Your task to perform on an android device: The recorded voice quality is not adequate for the audition . increase the voice quality to 44.1 kHz in the smart voice recorder app.
Image 0: 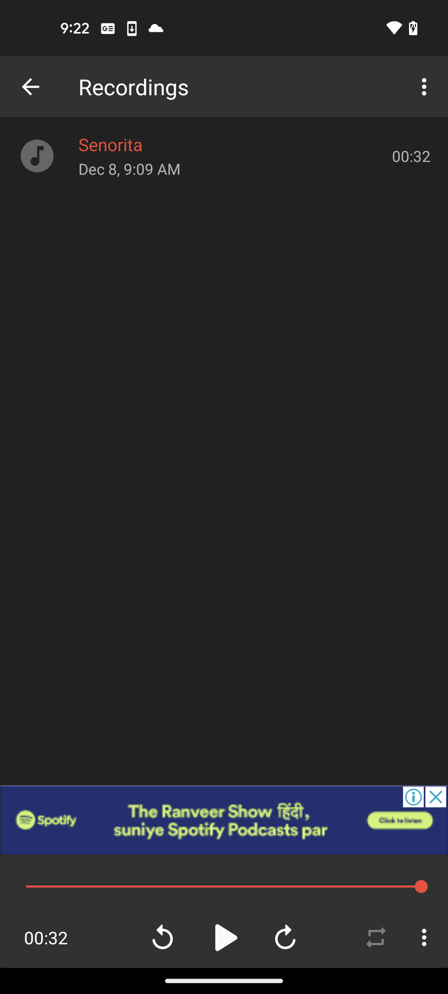
Get back to the previous page of the app
Step 0: press back button
Image 1: 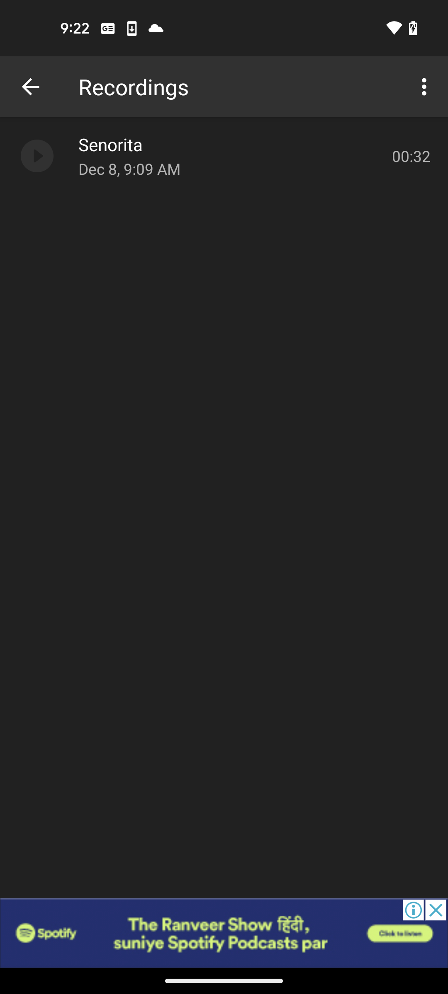
Get back to the previous page of the app
Step 1: press back button
Image 2: 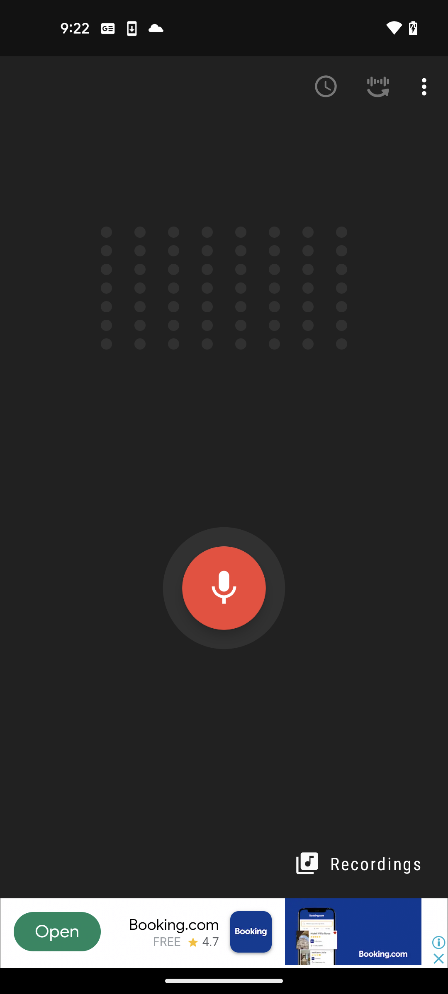
Click on the three dots more button at the top right corner of the screen
Step 2: click (426, 87)
Image 3: 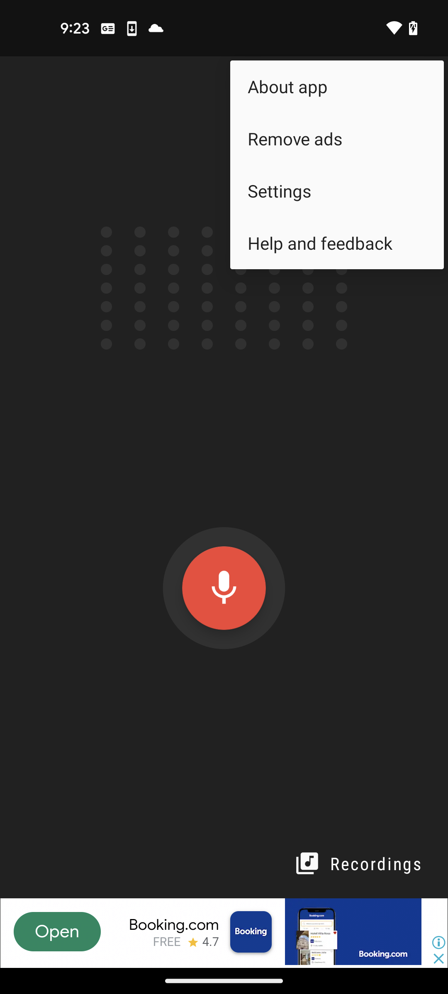
Go to the settings option
Step 3: click (337, 191)
Image 4: 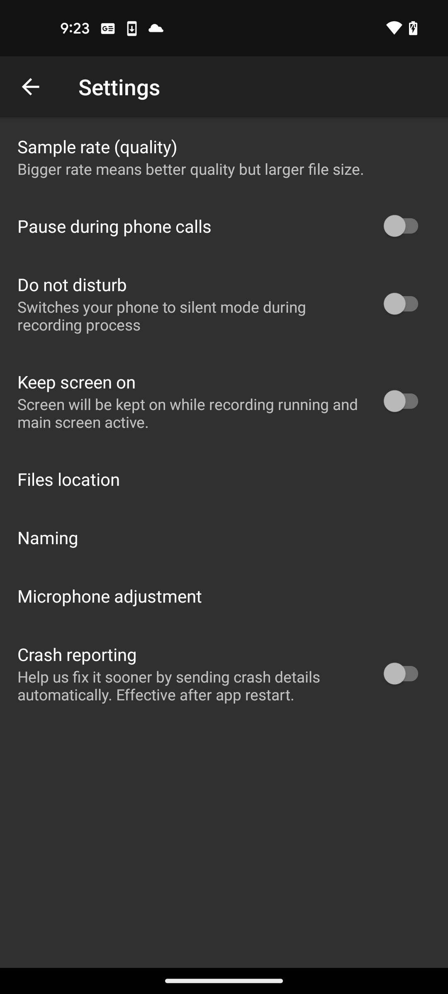
Click on the Sample rate (quality) settings
Step 4: click (190, 169)
Image 5: 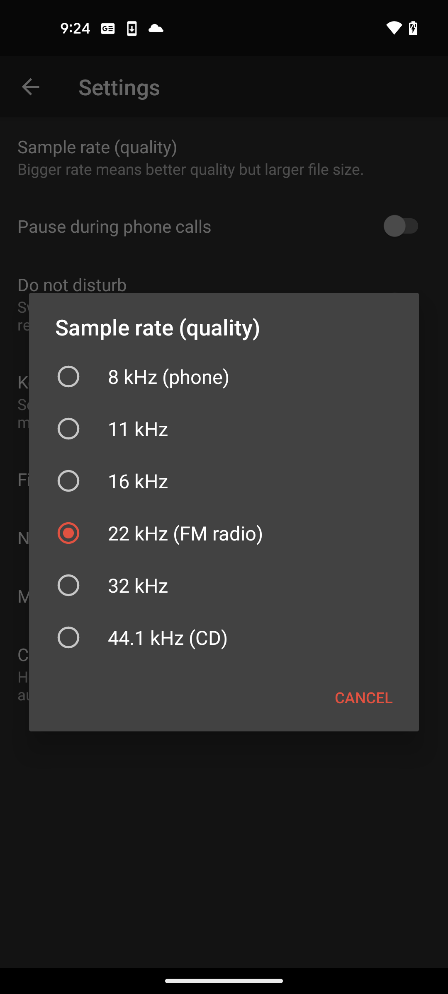
Set the Audio quality to 44.1kHz 
Step 5: click (224, 637)